Your task to perform on an android device: Compare the prices of products similar to the electric cordless demolition hammer in the Banggood app.
Image 0: 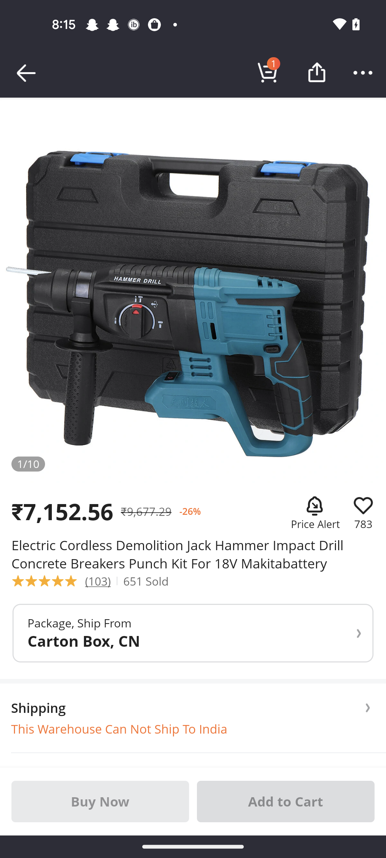
Swipe up to view the compare option 
Step 0: scroll down
Image 1: 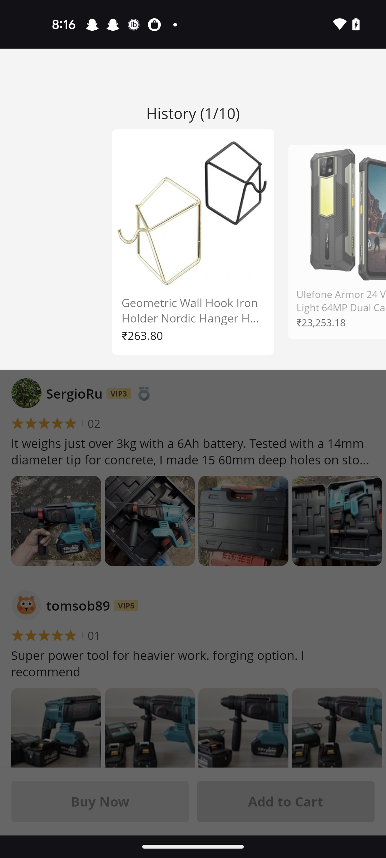
Swipe up to view the compare option 
Step 1: scroll down
Image 2: 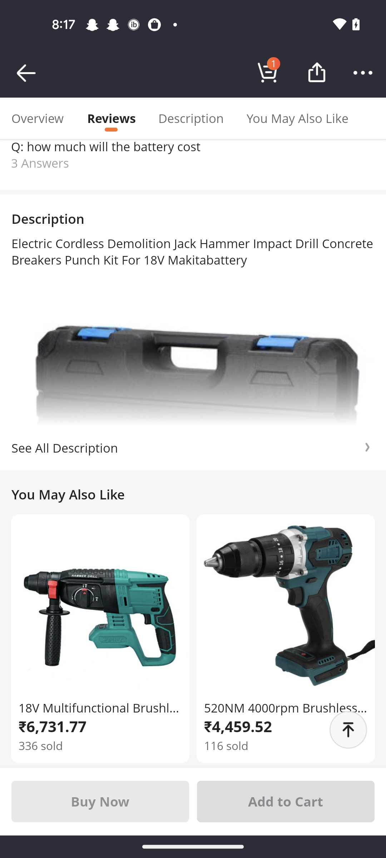
Swipe up to view the compare option 
Step 2: scroll down